Your task to perform on an android device: Now go back to the X3 model and check for the reviews.
Image 0: 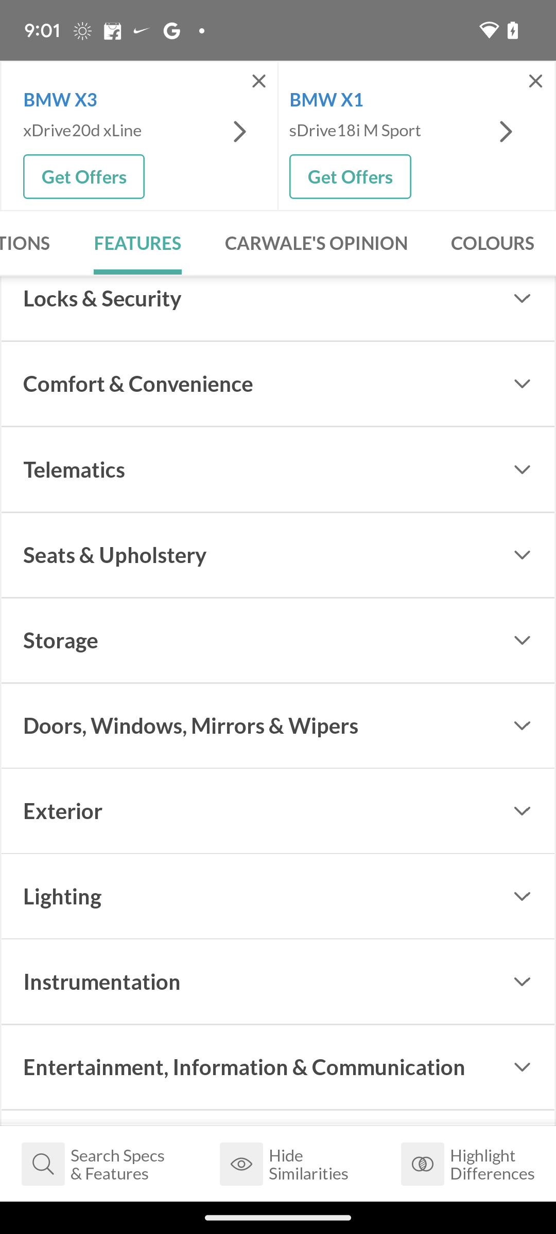
Go back to the previous page.
Step 0: press back button
Image 1: 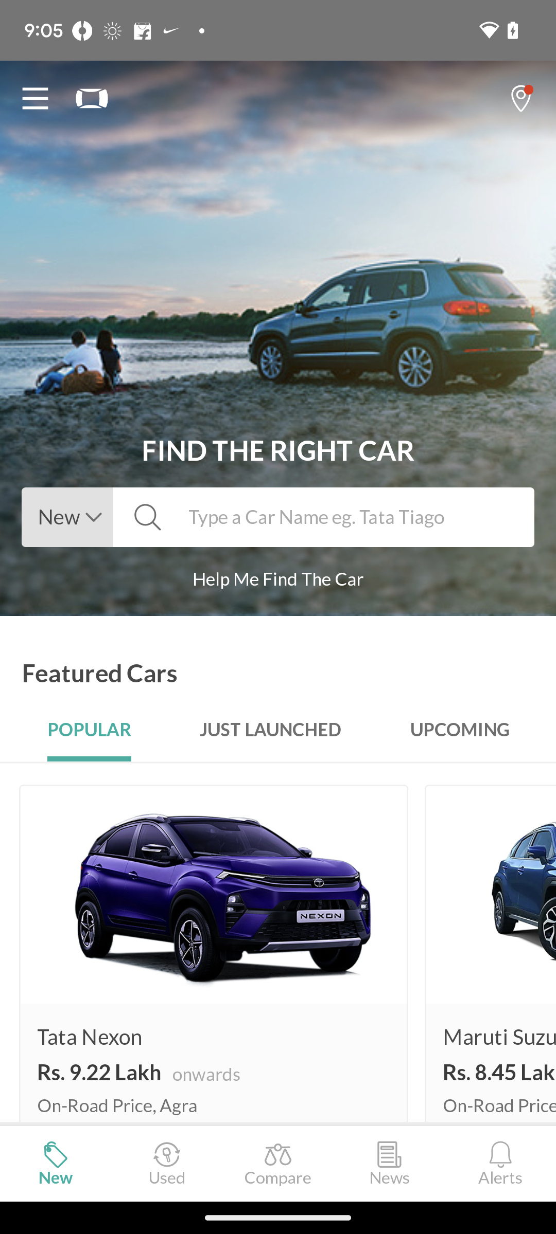
Click on the search bar.
Step 1: click (337, 517)
Image 2: 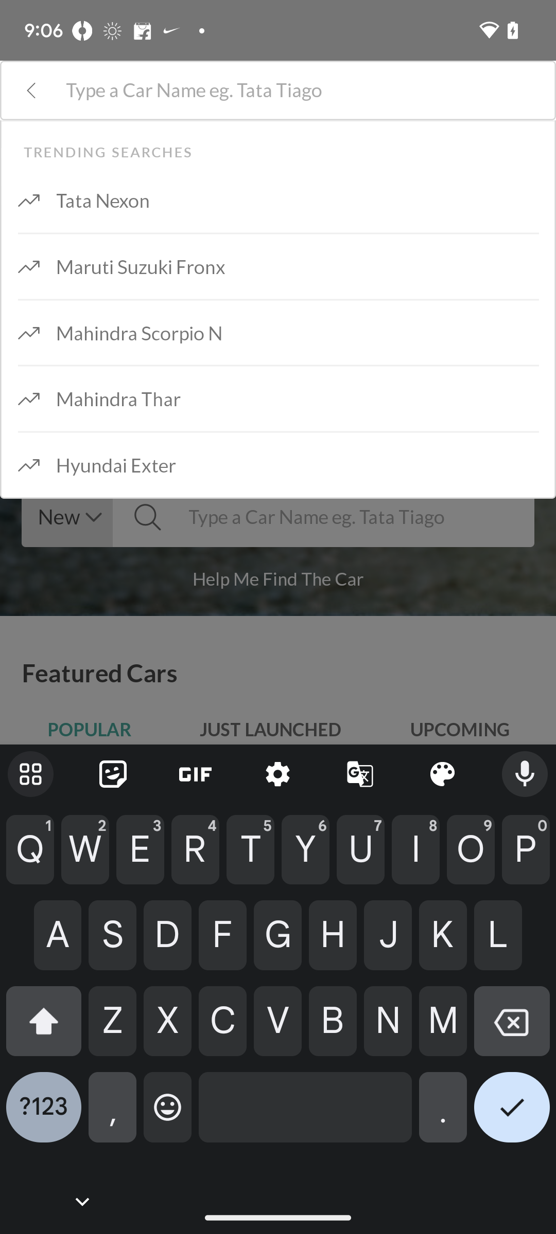
Enter the car name that is X3.
Step 2: type "X3"
Image 3: 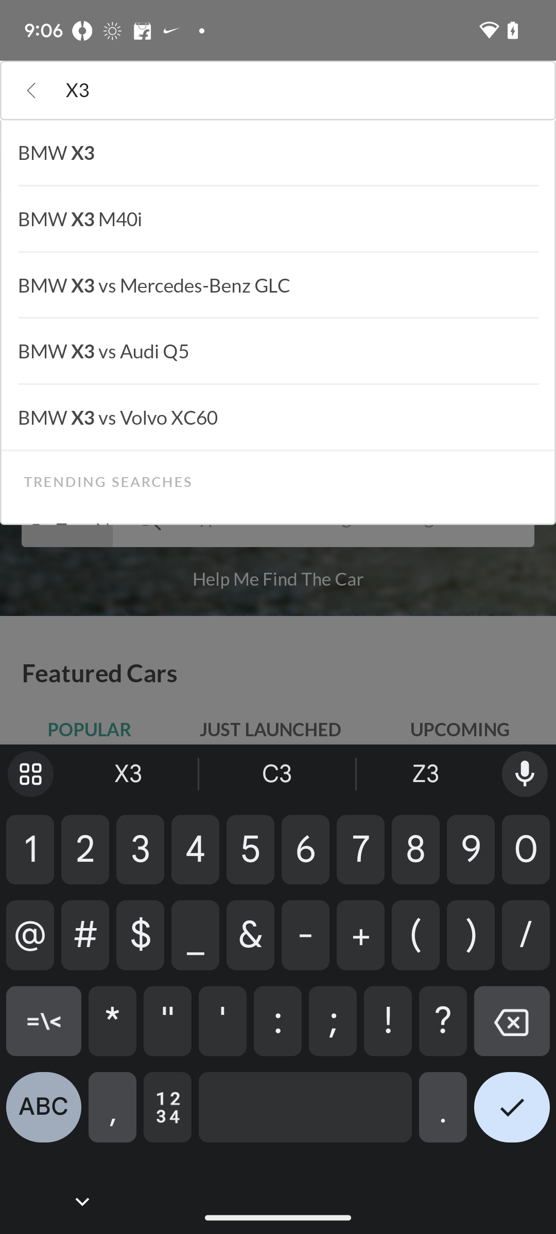
Select the first option.
Step 3: click (279, 153)
Image 4: 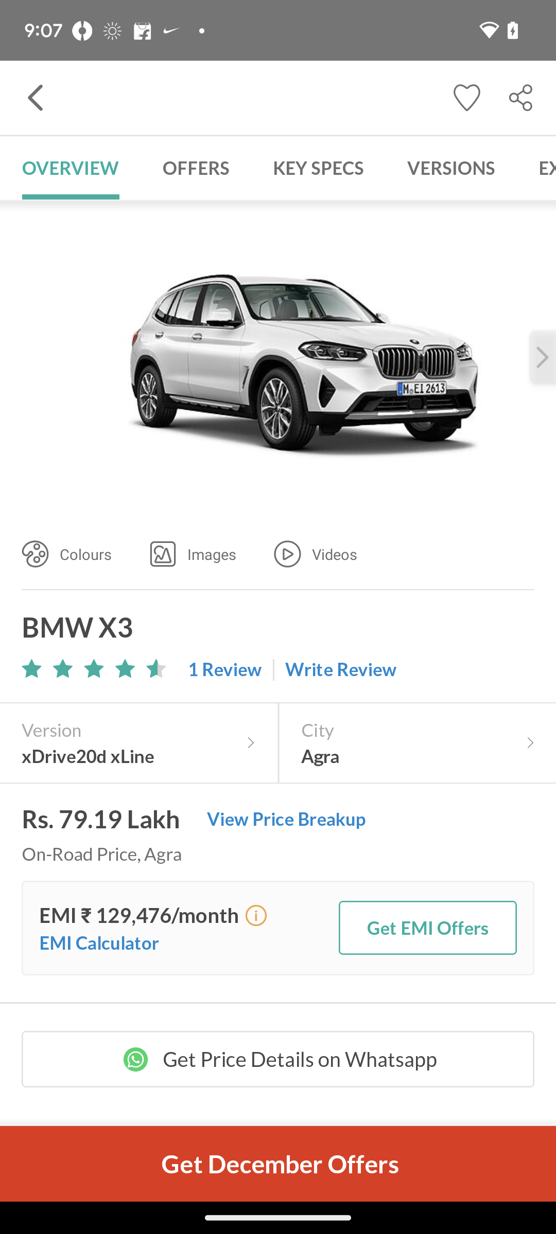
Click on the reviews button.
Step 4: click (225, 669)